Your task to perform on an android device: I would like to share my The London House Furniture note with my husband at his mail id victoriversen@example.com
Image 0: 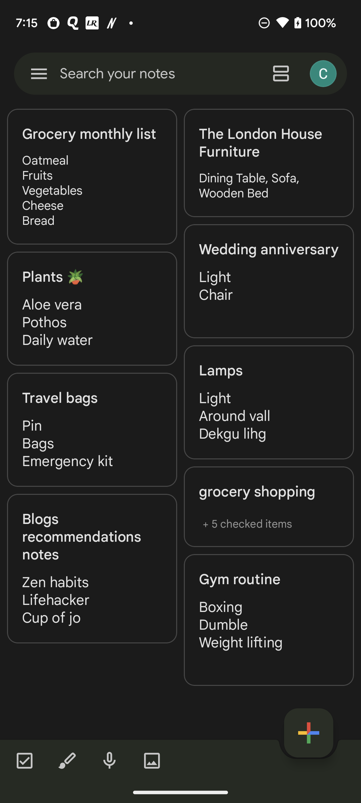
Click on the The London House Furniture Note 
Step 0: click (269, 143)
Image 1: 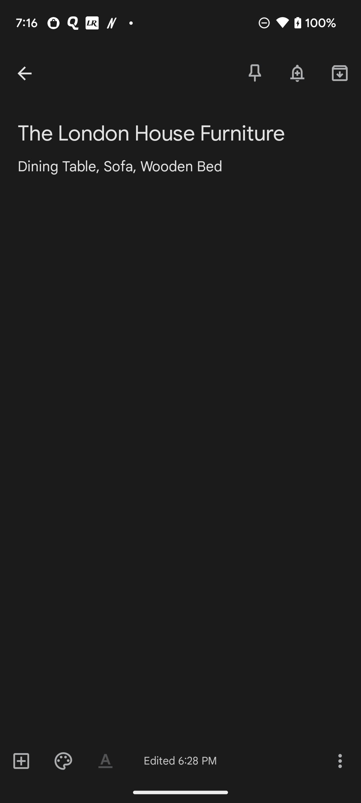
Click on the three dots icon at the bottom right of the screen
Step 1: click (340, 761)
Image 2: 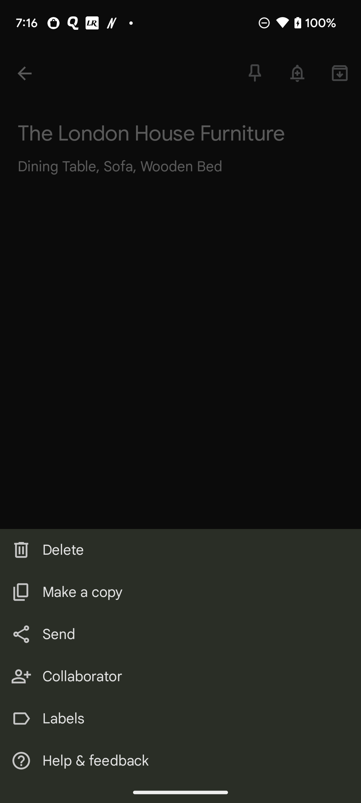
Click on the send icon option 
Step 2: click (22, 634)
Image 3: 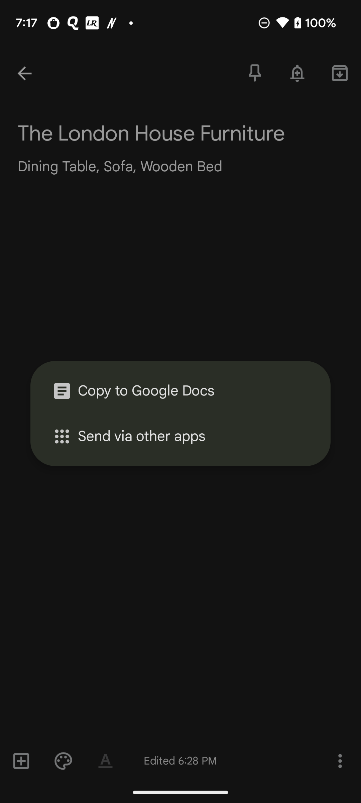
Click on the send via other app option
Step 3: click (191, 436)
Image 4: 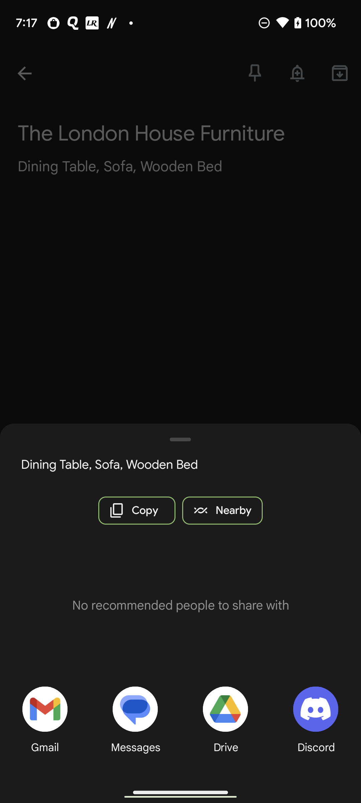
Click on the Gmail icon option 
Step 4: click (43, 722)
Image 5: 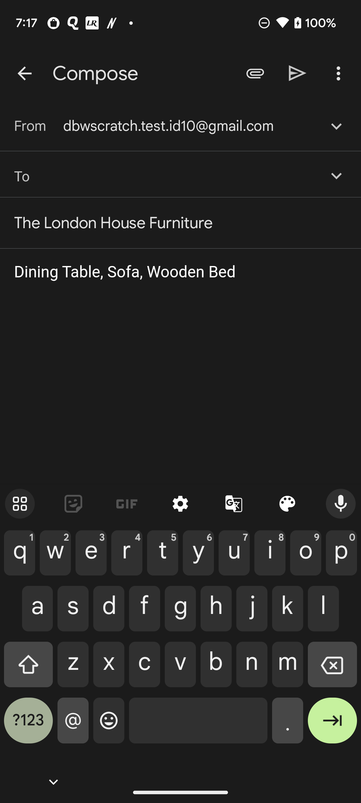
Type victoriversen@example.com in To bar 
Step 5: type "victoriversen@example.com"
Image 7: 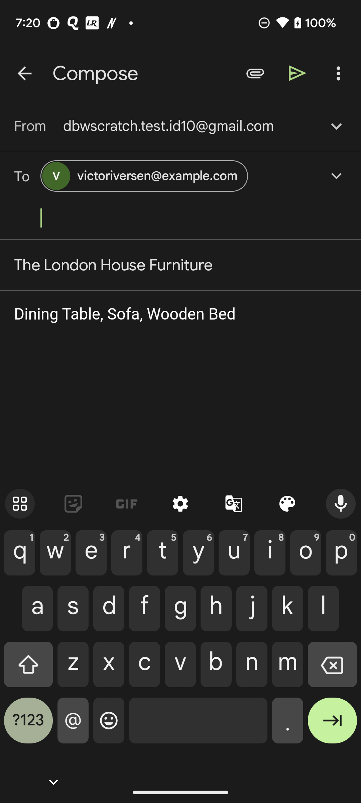
Click on the right arrow icon at top of the screen
Step 7: click (297, 73)